Your task to perform on an android device: I made a note in the Keep Notes app so that I wouldn't miss any exercise today. Locate the memo with the heading Gym routine 
Image 0: 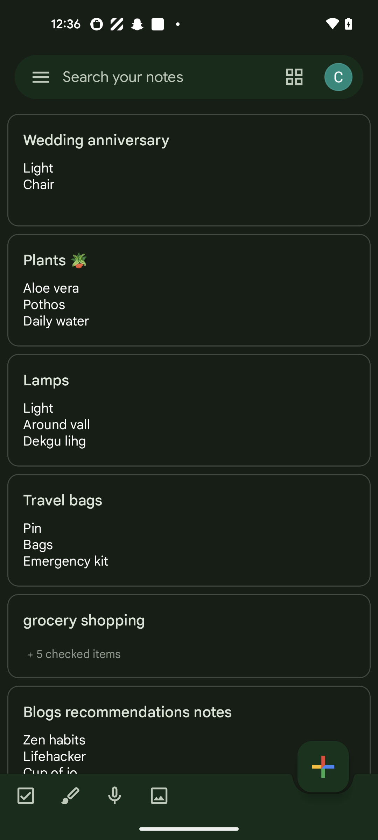
Click on the search bar
Step 0: click (123, 77)
Image 1: 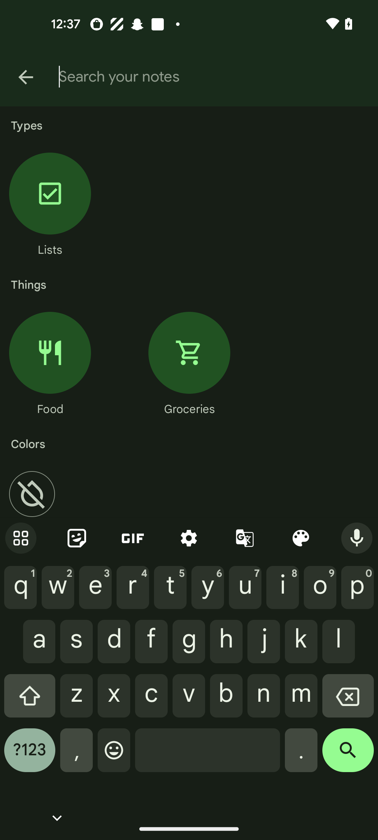
Enter a notes as Gym routine
Step 1: type "Gym routine"
Image 2: 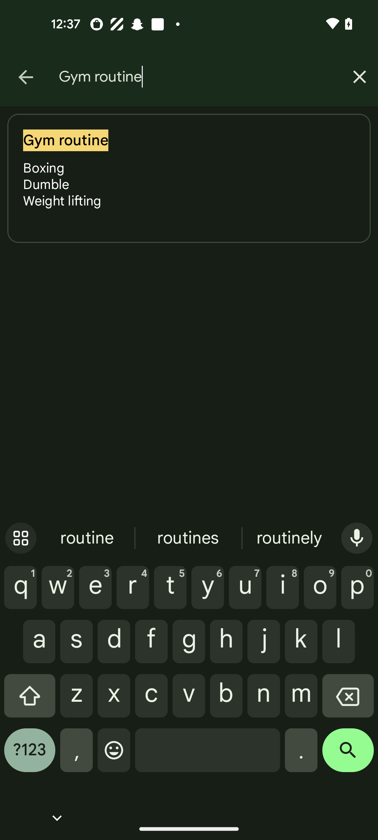
Click on the Gym routine
Step 2: click (189, 193)